Your task to perform on an android device: I want to slightly boost the brightness on the Amazon Kindle app since it will be more comfortable to read the book.
Image 0: 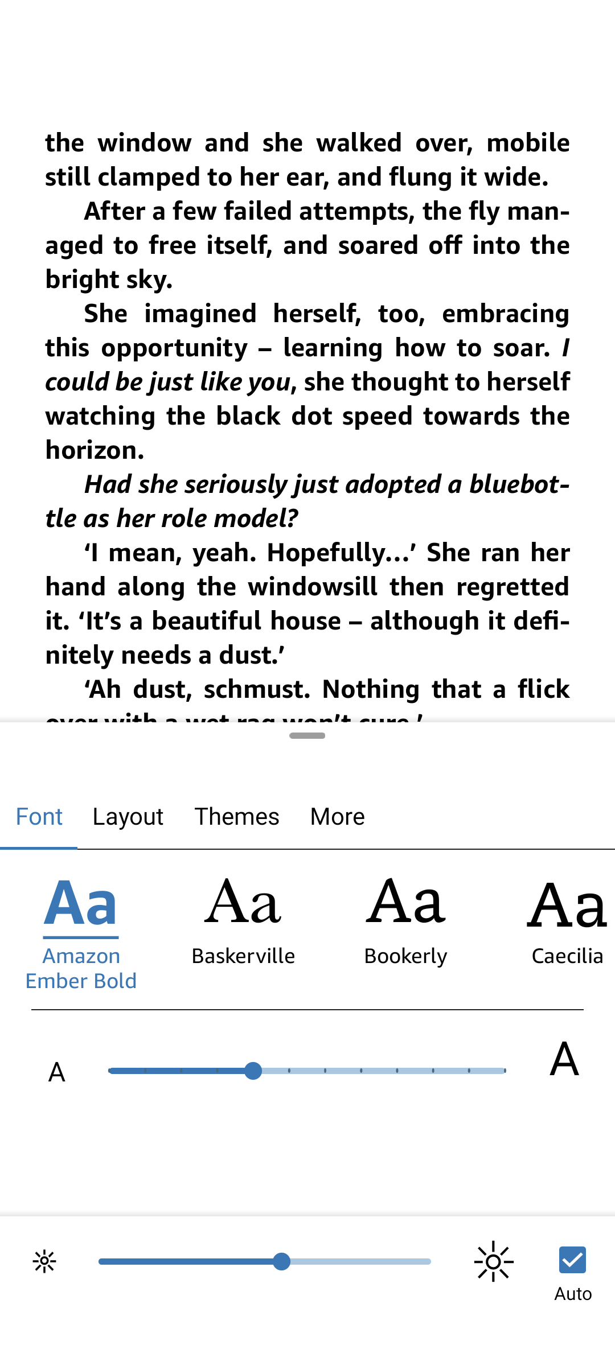
Swipe right the Brightness slider little more
Step 0: scroll left